Your task to perform on an android device: I am finding the grilled cheese sandwich in the sandwich section suitable for me. Add the grilled cheese sandwich to the cart in the Deliveroo app.
Image 0: 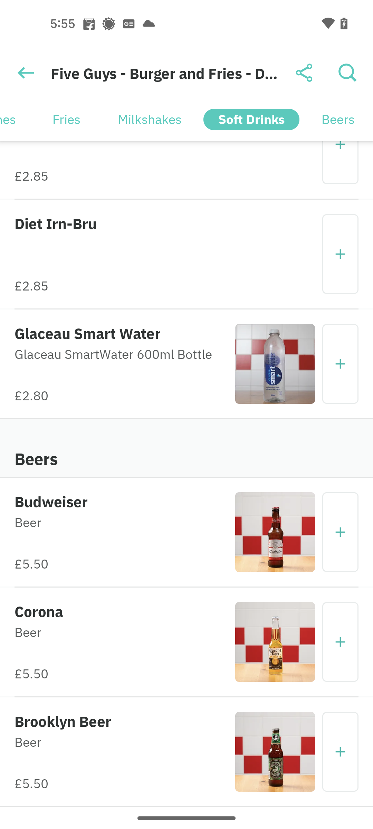
Swipe right the menu categories for sandwich section
Step 0: scroll left
Image 1: 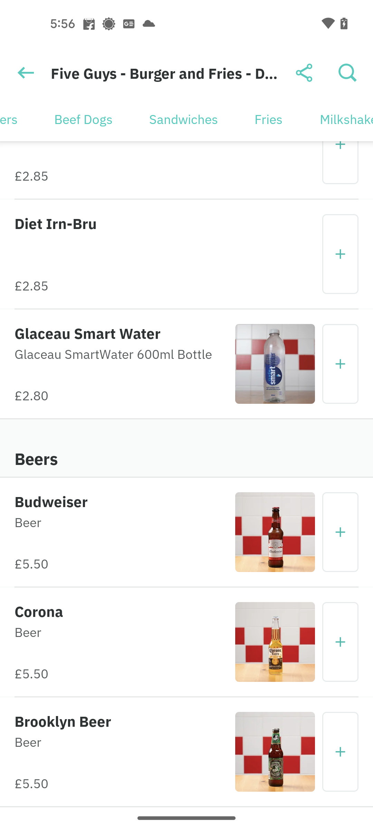
Go to the Sandwich category
Step 1: click (183, 118)
Image 2: 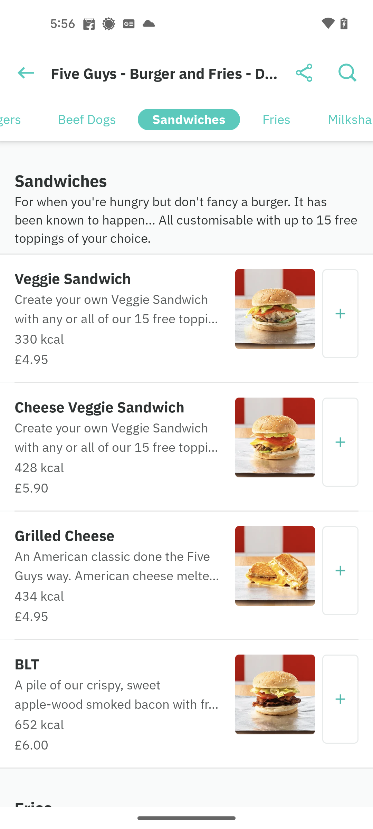
Click on the Plus button of the Grilled Cheese sandwich
Step 2: click (340, 570)
Image 3: 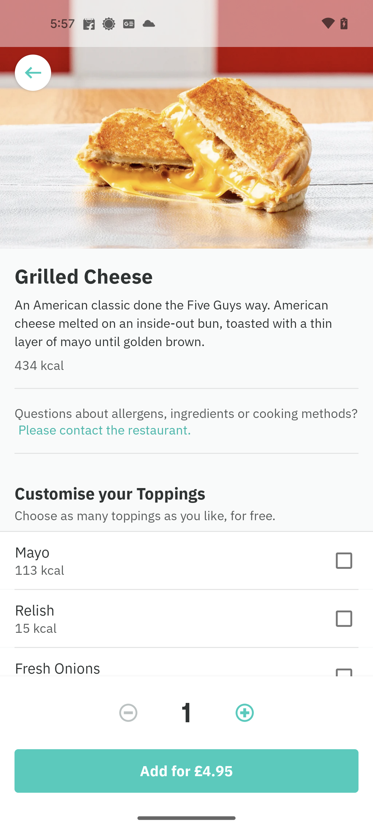
Click on the Add button
Step 3: click (186, 771)